Your task to perform on an android device: I want to save the drink on the Kitchen Stories app.
Image 1: 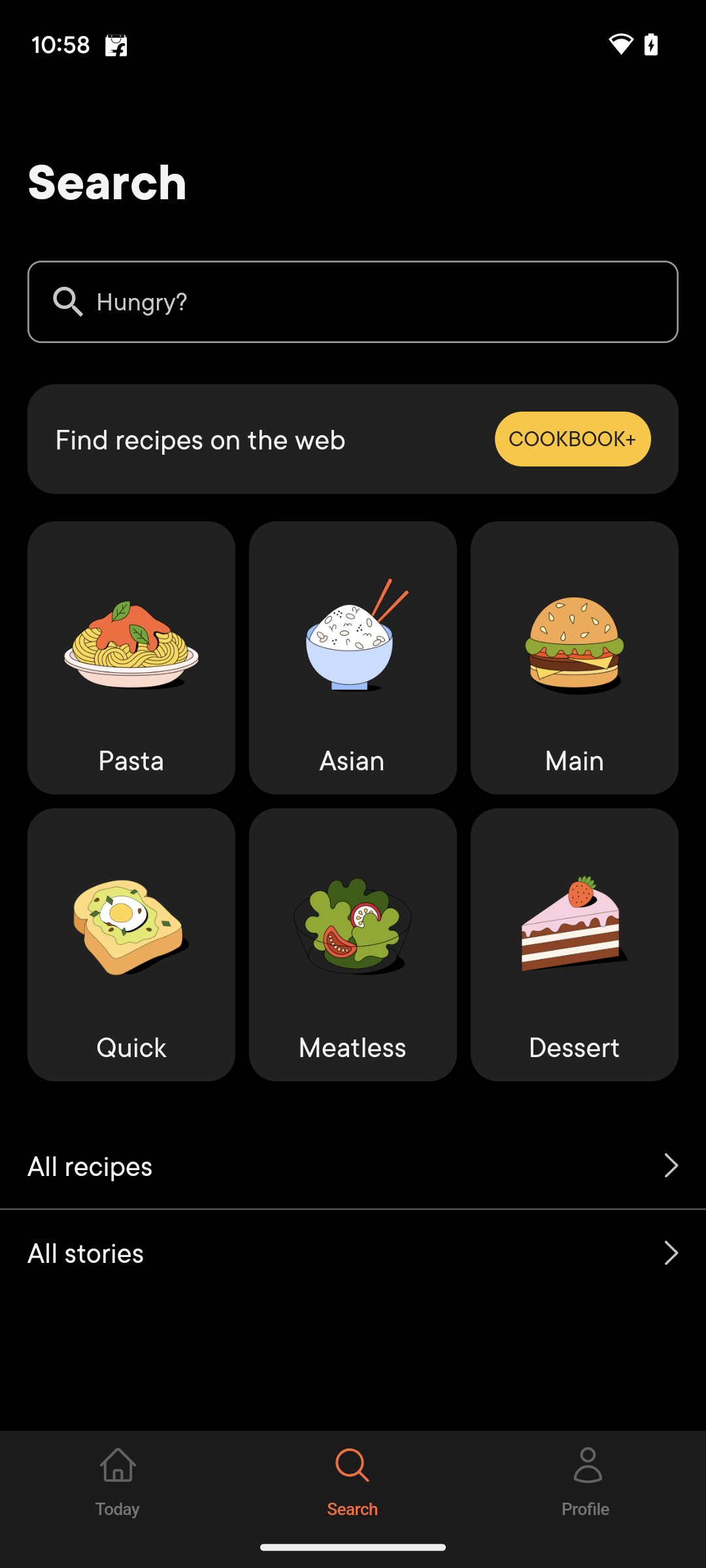
Search for the drinks.
Step 1: wait
Image 2: 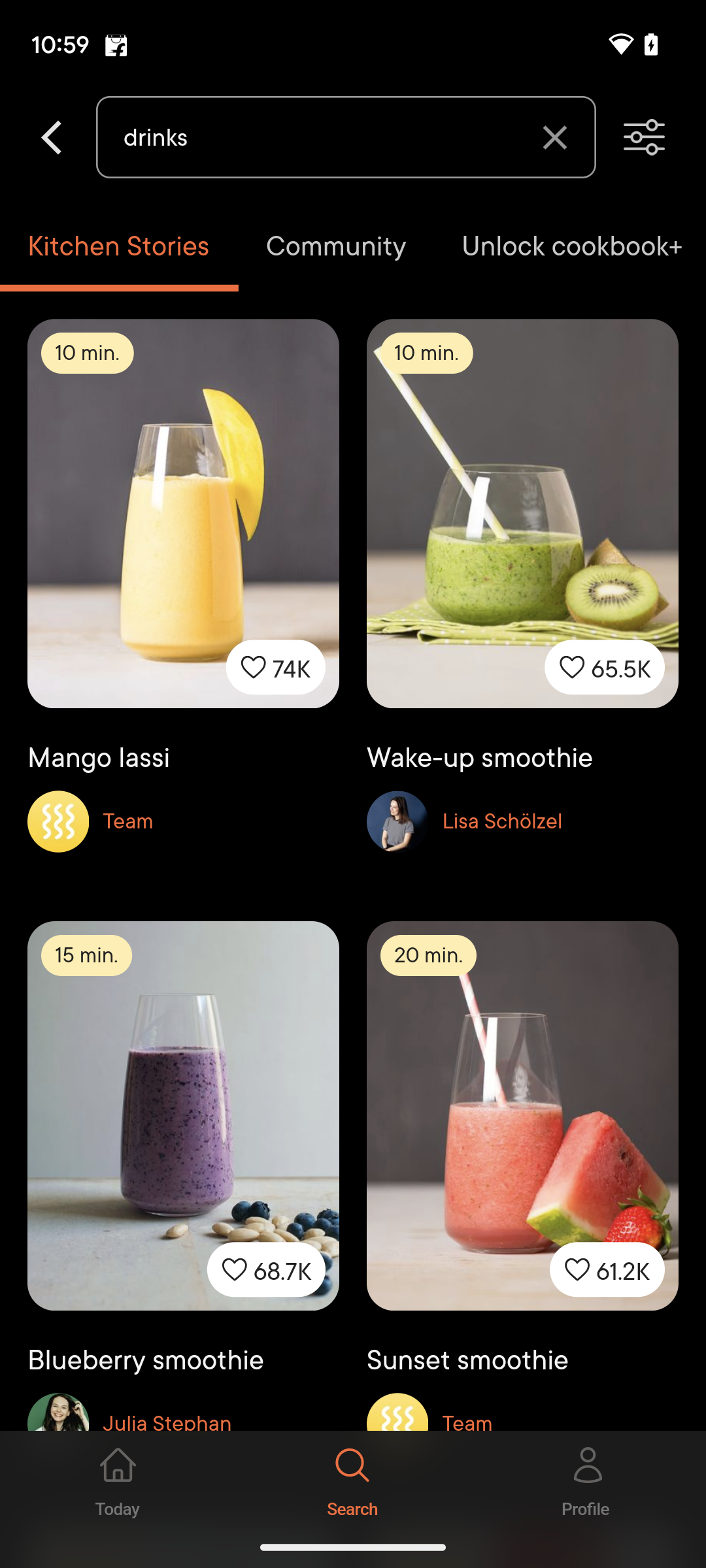
Tap on the first drink present on the screen.
Step 2: click (183, 606)
Image 3: 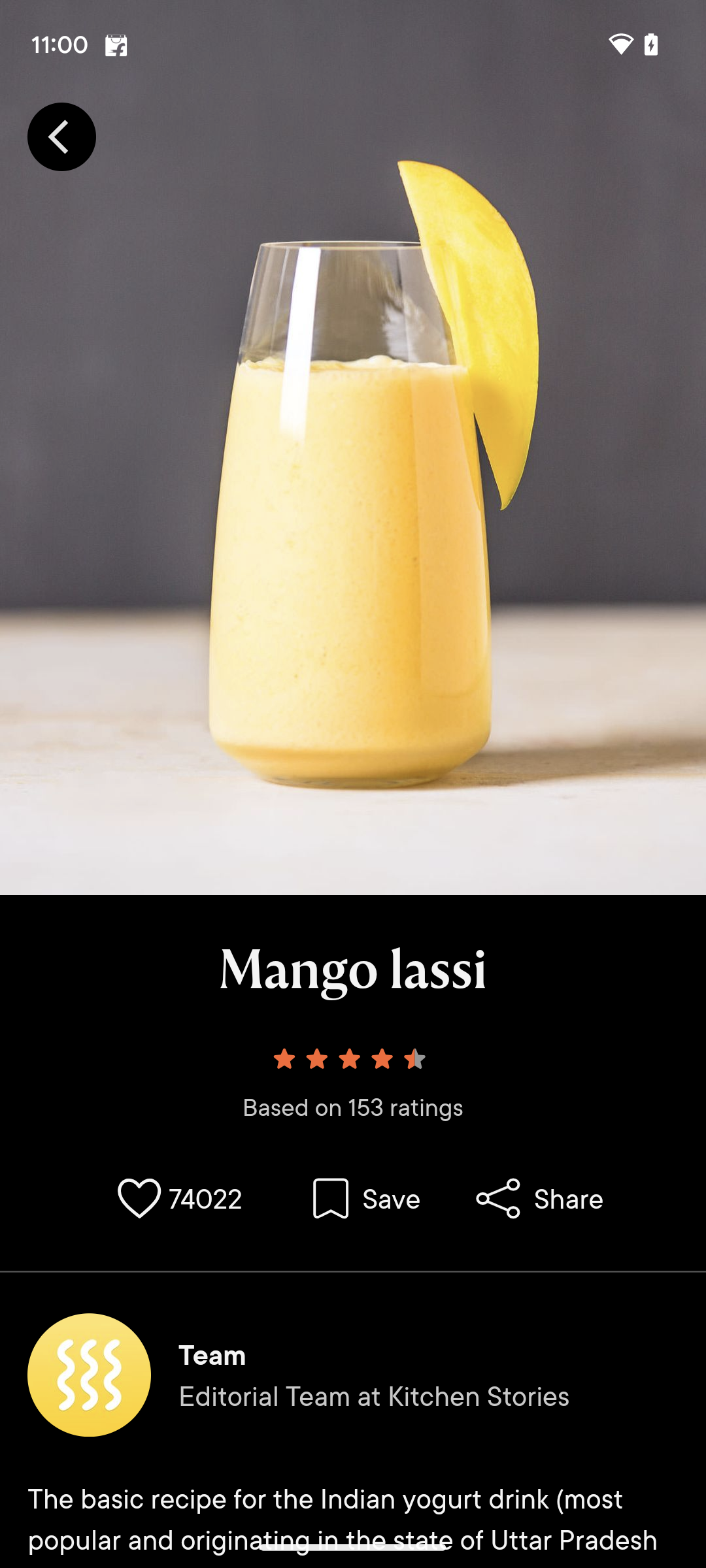
Tap on the save icon present on the screen.
Step 3: click (366, 1198)
Image 4: 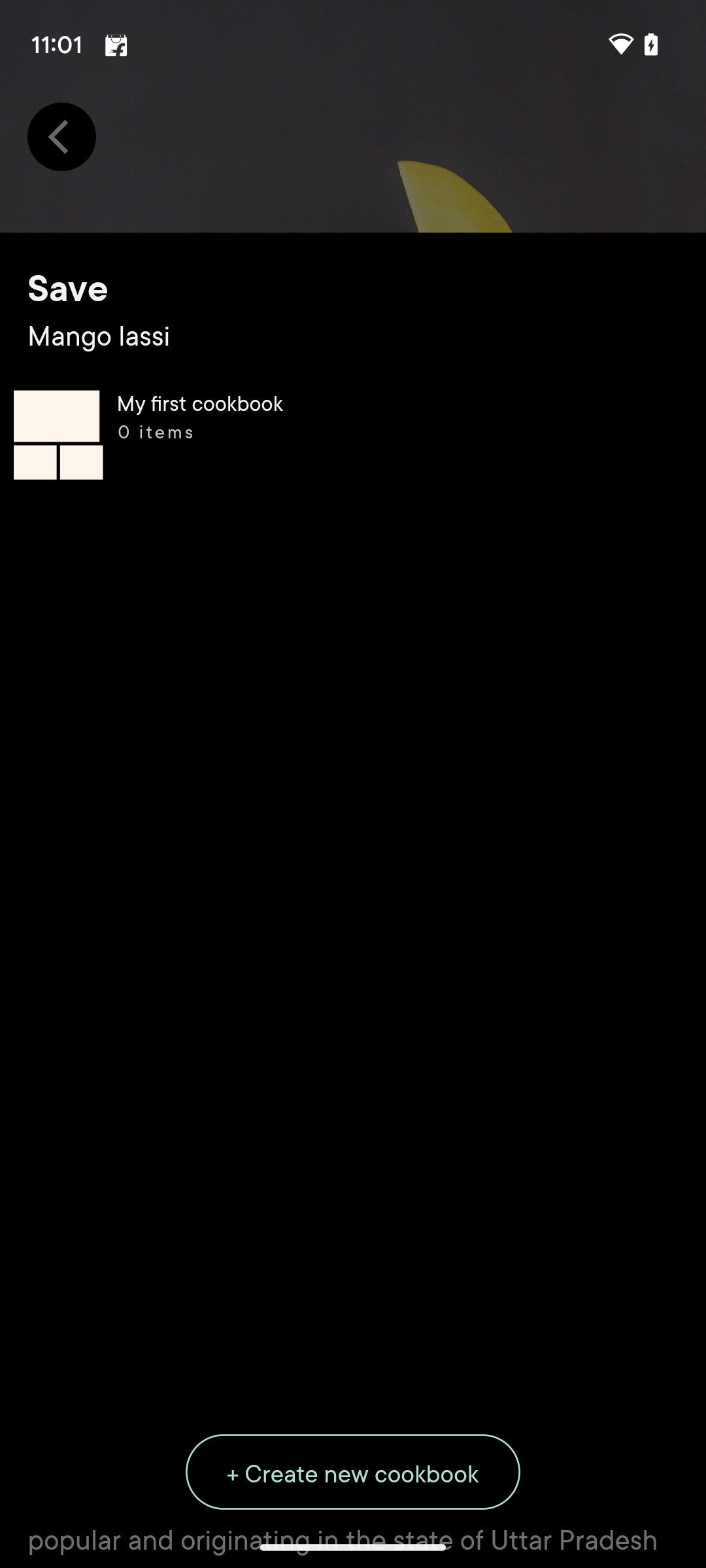
Tap on the save icon present on the screen.
Step 4: wait